Your task to perform on an android device: Add the New Balance 650  to my wish list on the Footshop app.
Image 0: 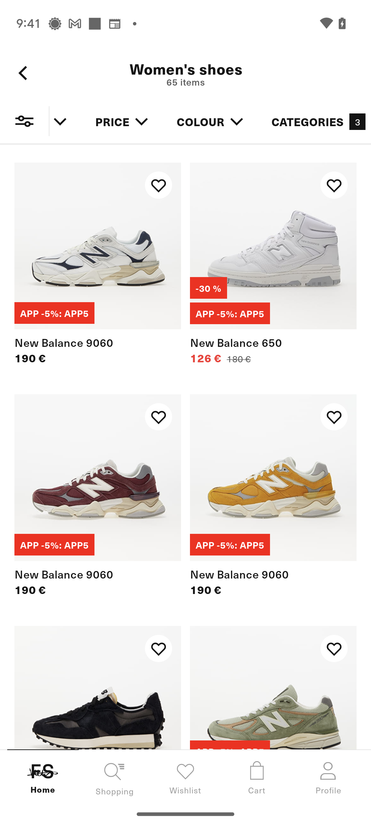
Click on the New Balance 650.
Step 0: click (273, 271)
Image 1: 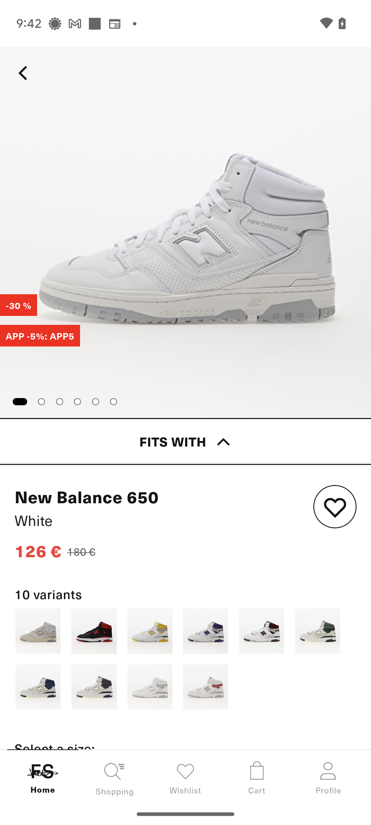
Click on the heart icon below the product images.
Step 1: click (335, 507)
Image 2: 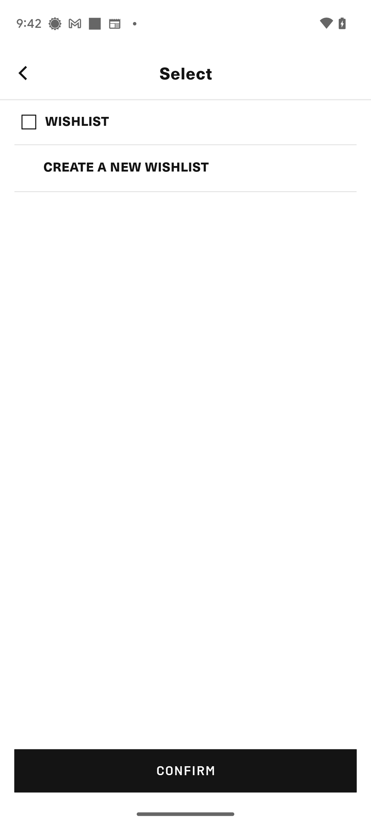
Click on Wishlist tab.
Step 2: click (185, 122)
Image 3: 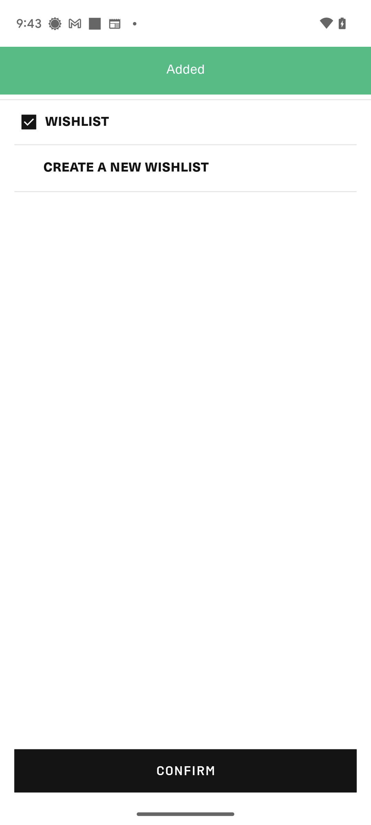
Click on CONFIRM at the bottom of the screen.
Step 3: click (185, 770)